Your task to perform on an android device: Edit the note title: New Client Updates & Body: add CHK Ltd. & save the note in Note app
Image 0: 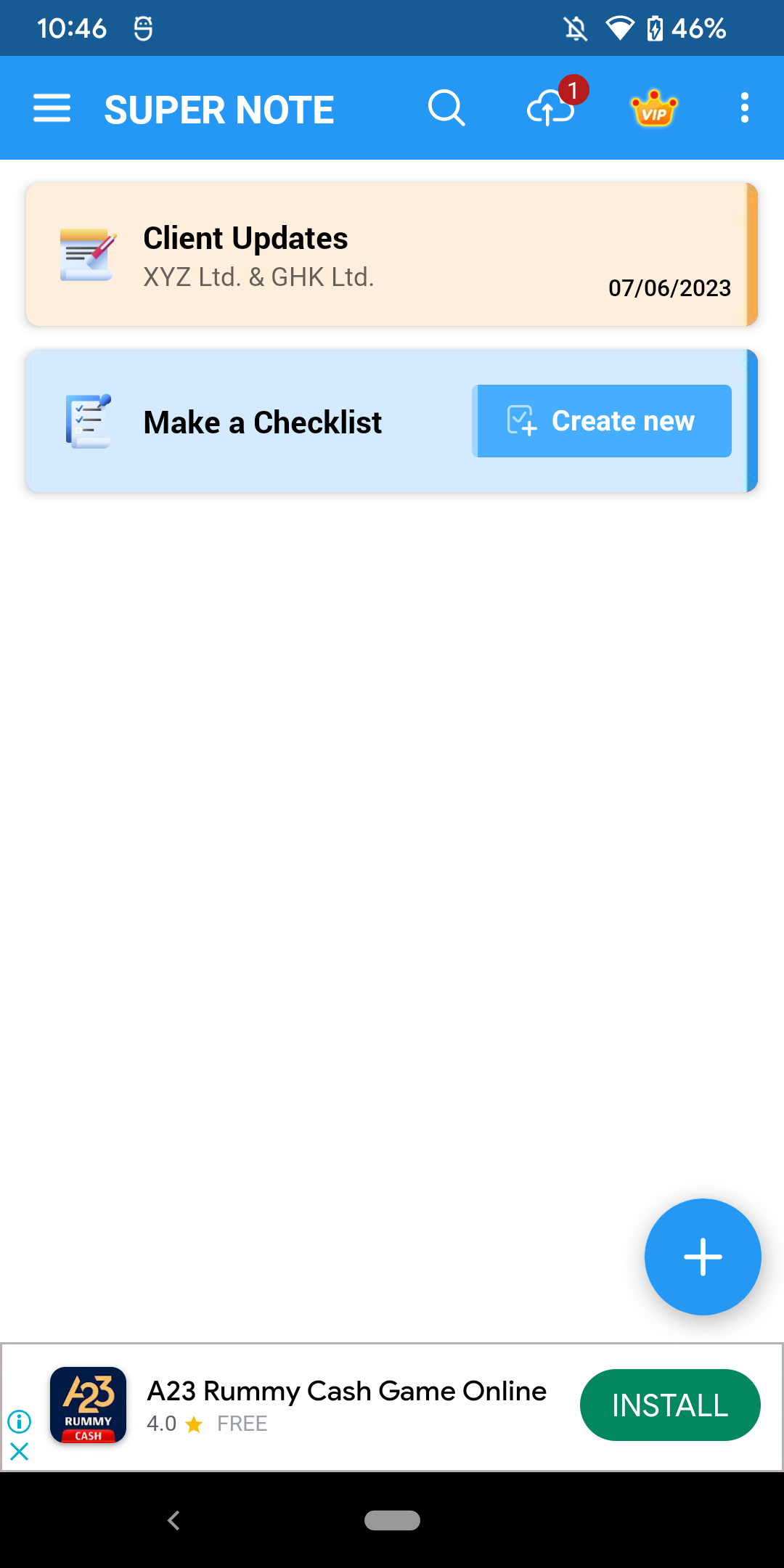
click on Client Updates note on the top of the screen
Step 0: click (375, 275)
Image 2: 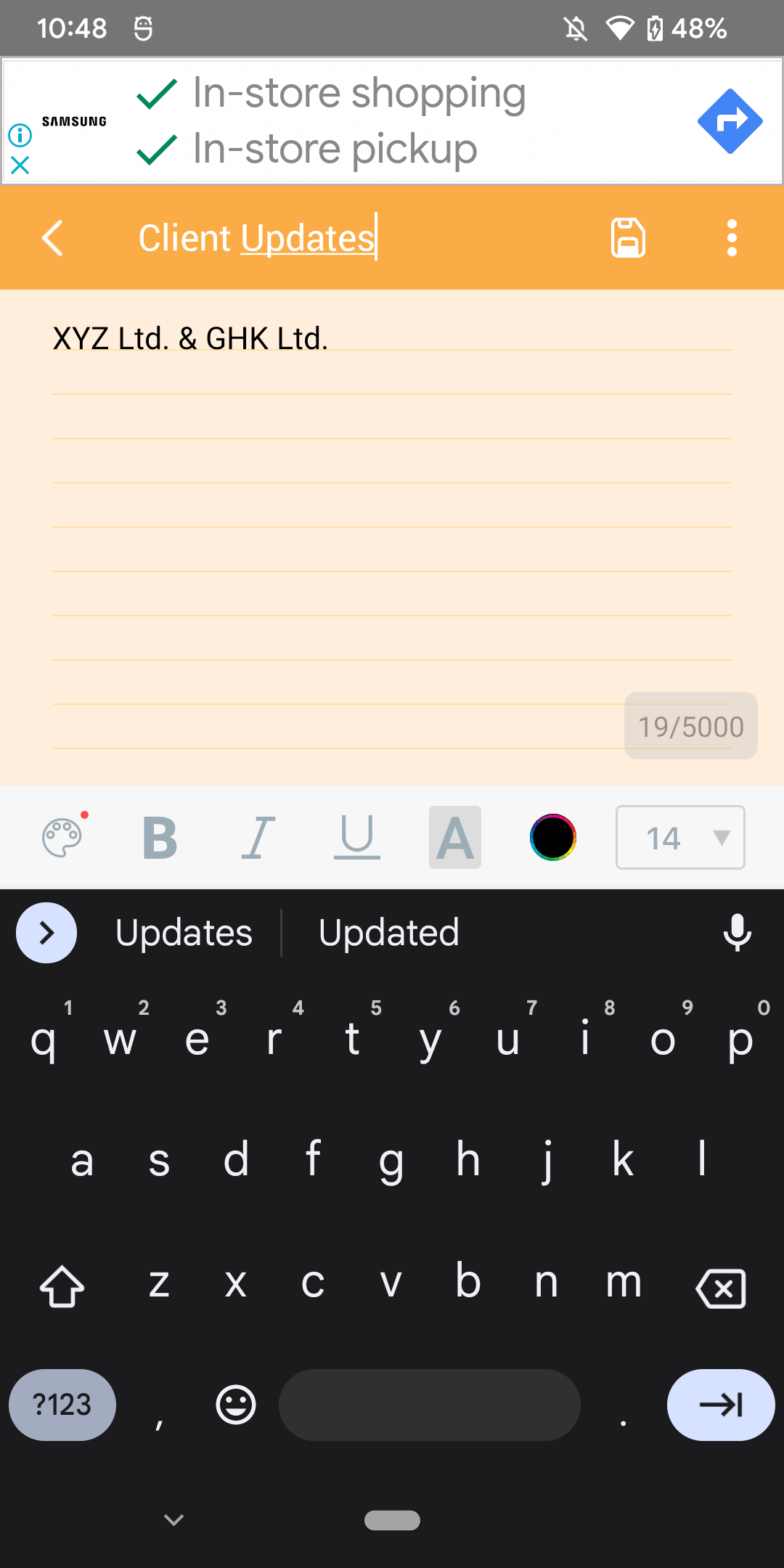
enter the new title name New Client Updates
Step 2: type "New Client Updates"
Image 3: 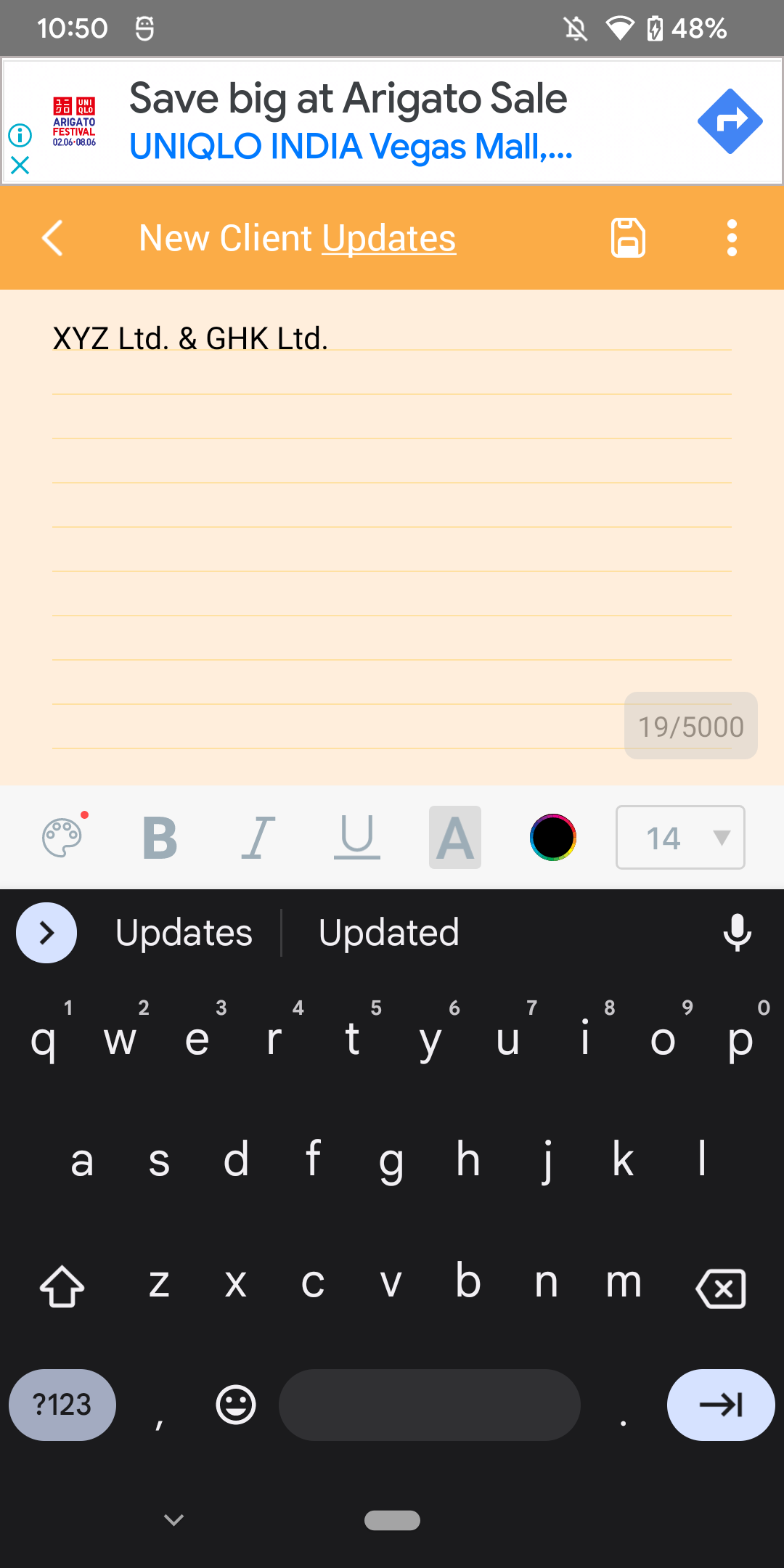
click on note body to edit it
Step 3: click (392, 537)
Image 4: 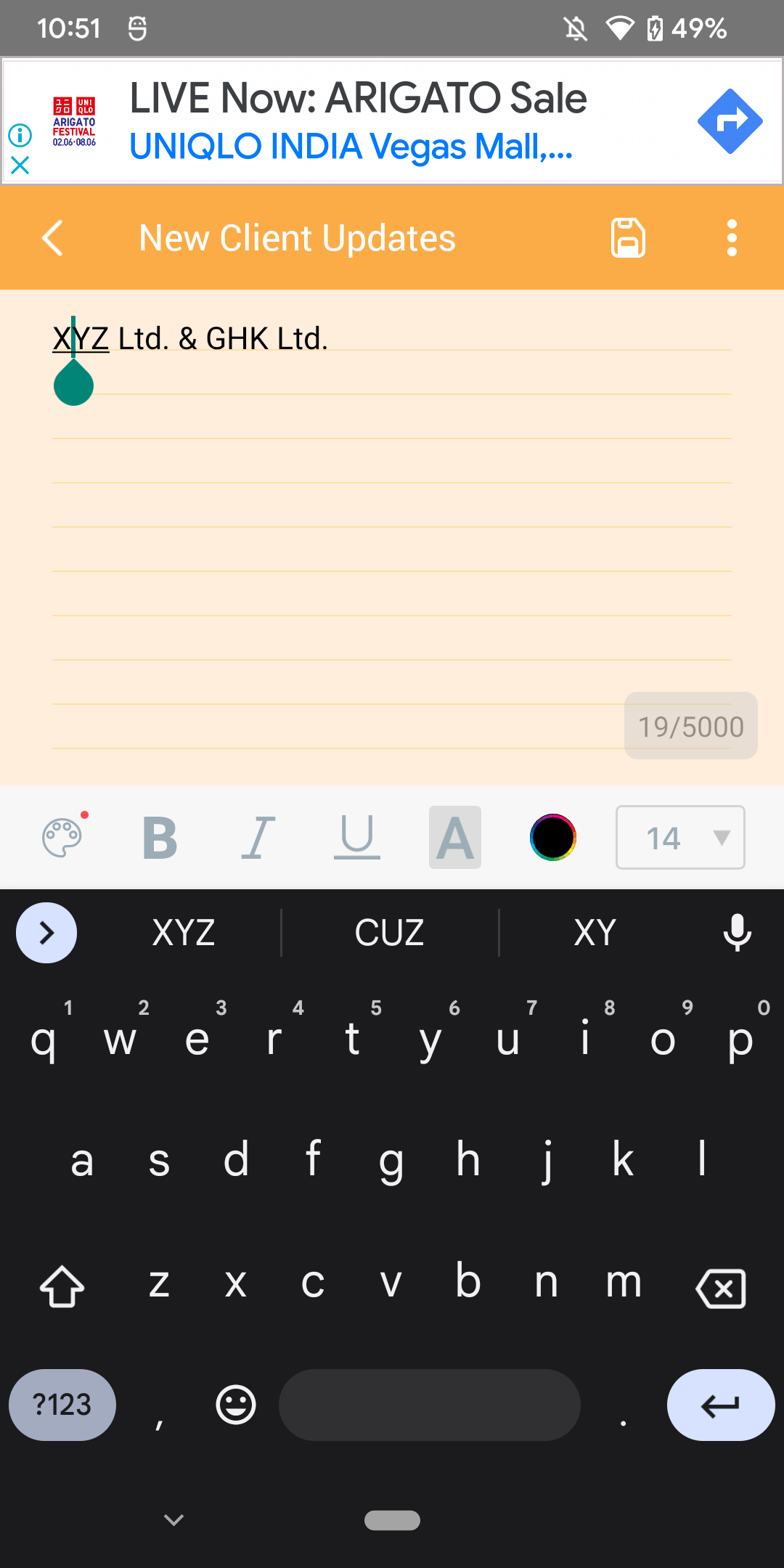
enter the new body : CHK Ltd.
Step 4: click (392, 537)
Image 5: 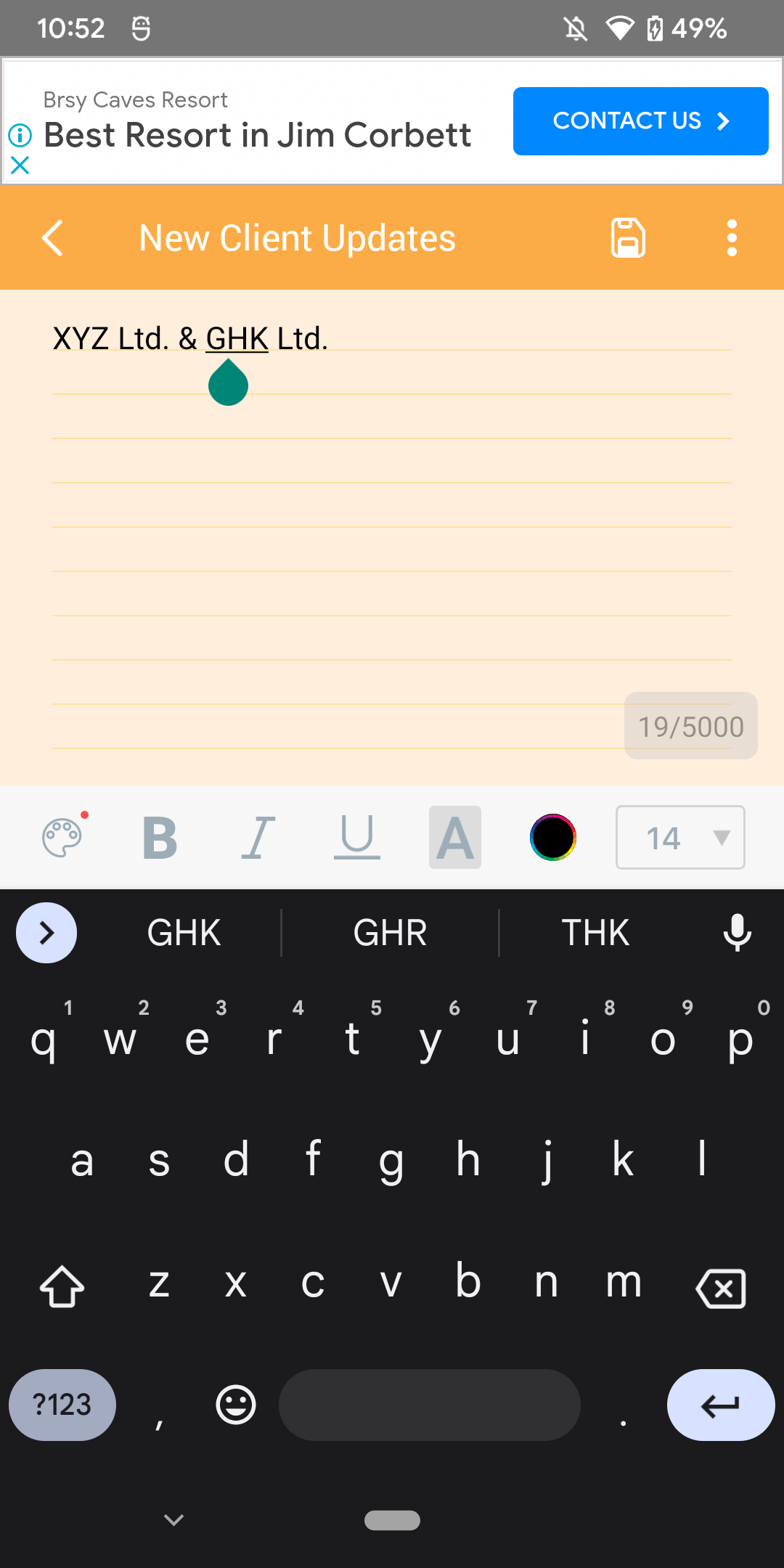
enter the new body : CHK Ltd.
Step 5: type "CHK Ltd."
Image 6: 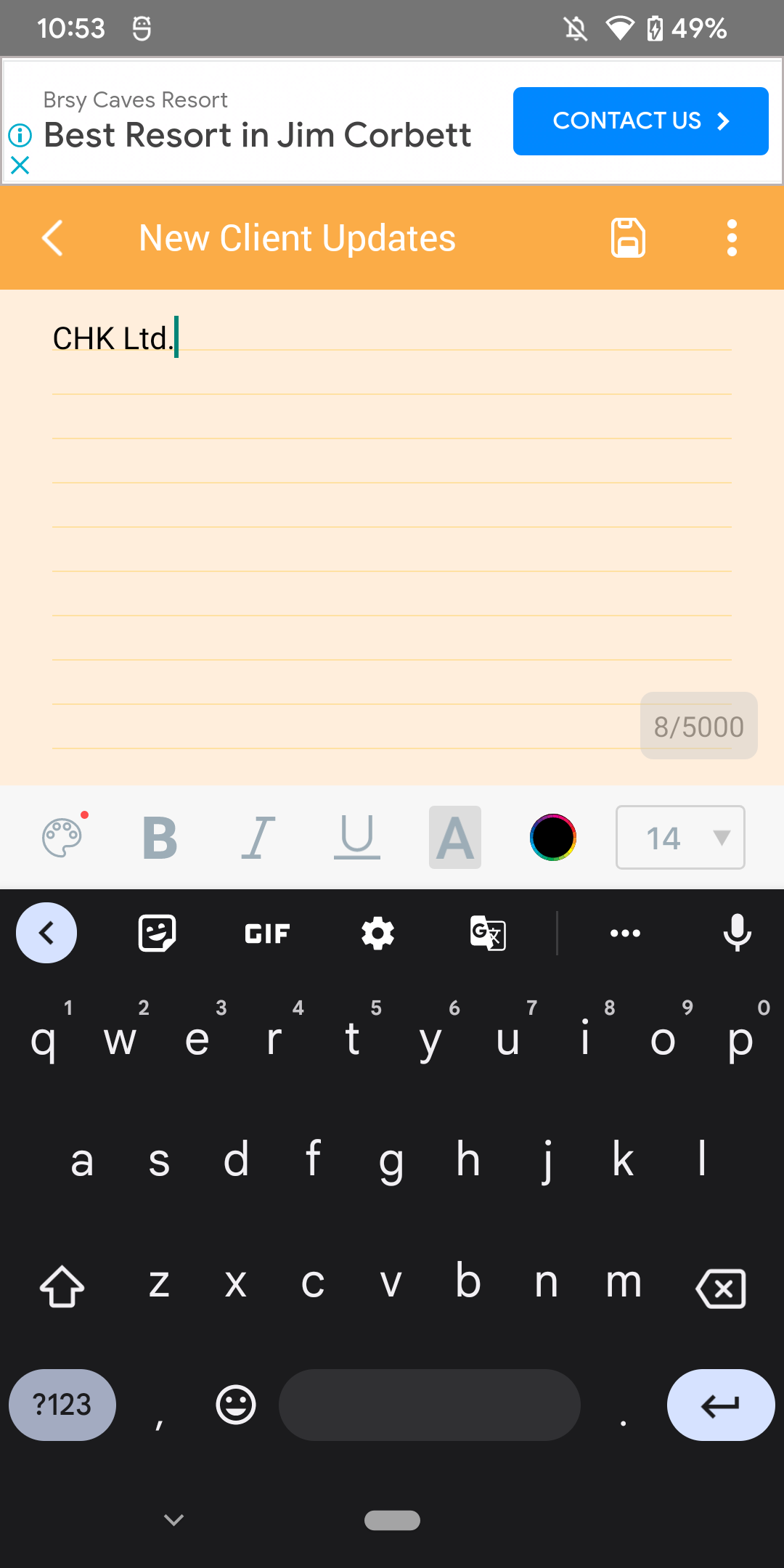
click on the save icon at the top right of the screen
Step 6: click (632, 237)